Your task to perform on an android device: I need to search for swimming event reminders to find out when it is going to happen.
Image 0: 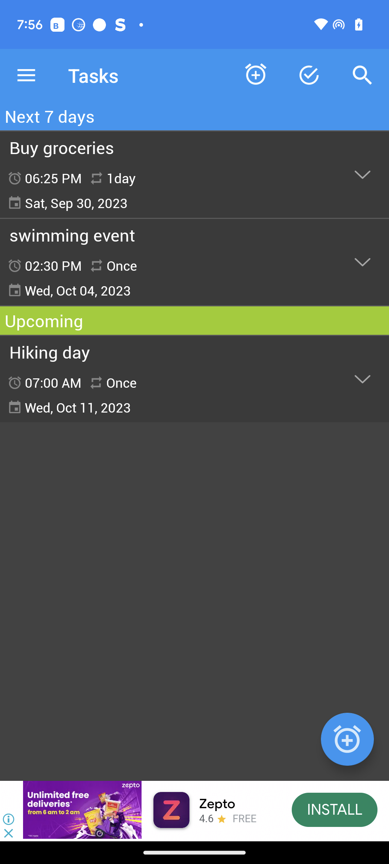
Click on the search icon on the top right of the screen.
Step 0: click (362, 75)
Image 1: 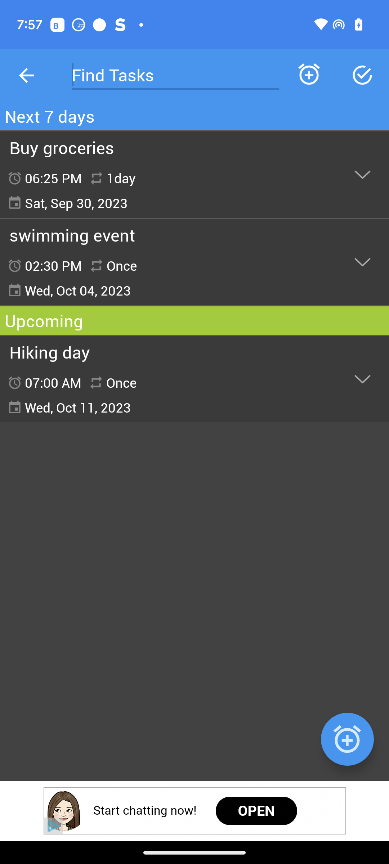
Click on the search bar.
Step 1: click (175, 75)
Image 2: 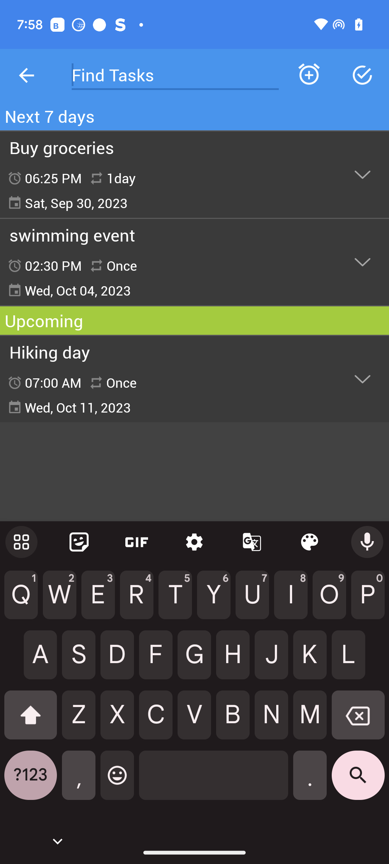
Type the swimming event on the search bar
Step 2: type "swimming event"
Image 3: 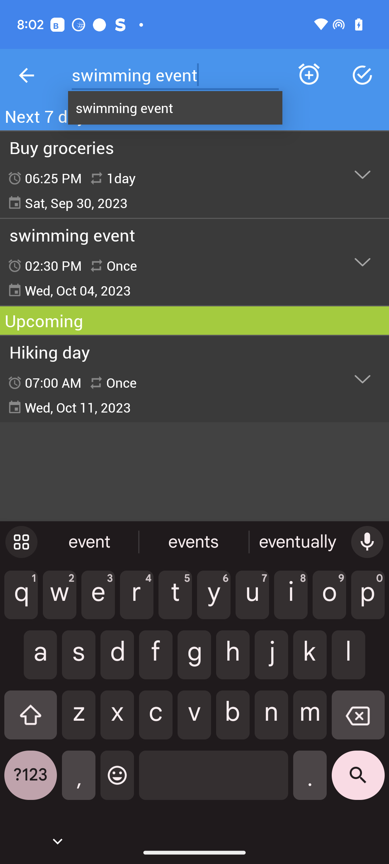
Click on the search icon on the keyboard.
Step 3: click (358, 781)